Your task to perform on an android device: I am going to use a new device, remove all my calendar data by signing out of the calendar app.
Image 1: 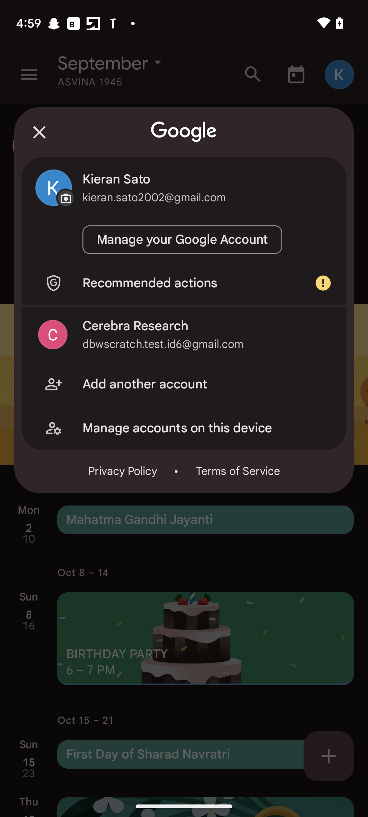
Click on the manage account on this device option.
Step 1: click (207, 428)
Image 2: 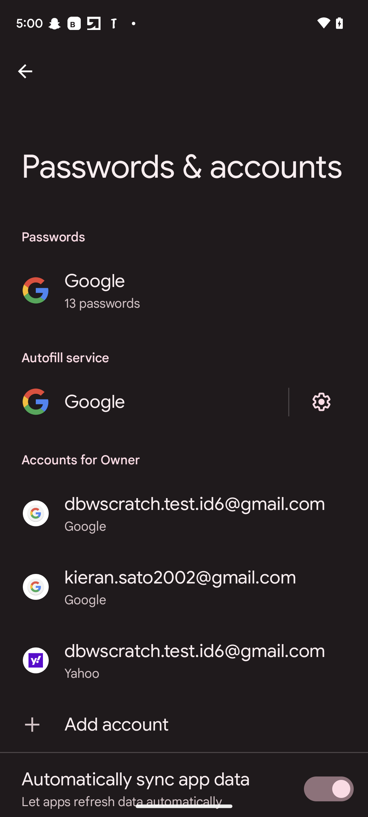
Click on the Kieran.sato2002@gmail.com email.
Step 2: click (180, 577)
Image 3: 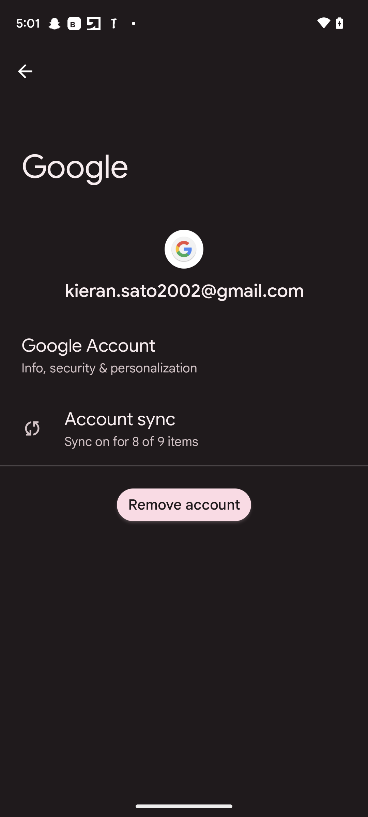
Click on the remove account button.
Step 3: click (184, 504)
Image 4: 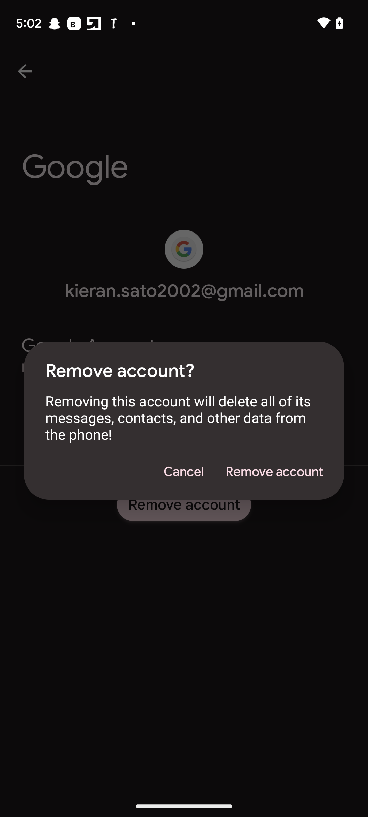
Click on the remove account button.
Step 4: click (274, 471)